Your task to perform on an android device: I need to paint my table, so I want to view at Asian Paints Trucare interior wall primer in the Hardware Shack app's paint category.
Image 0: 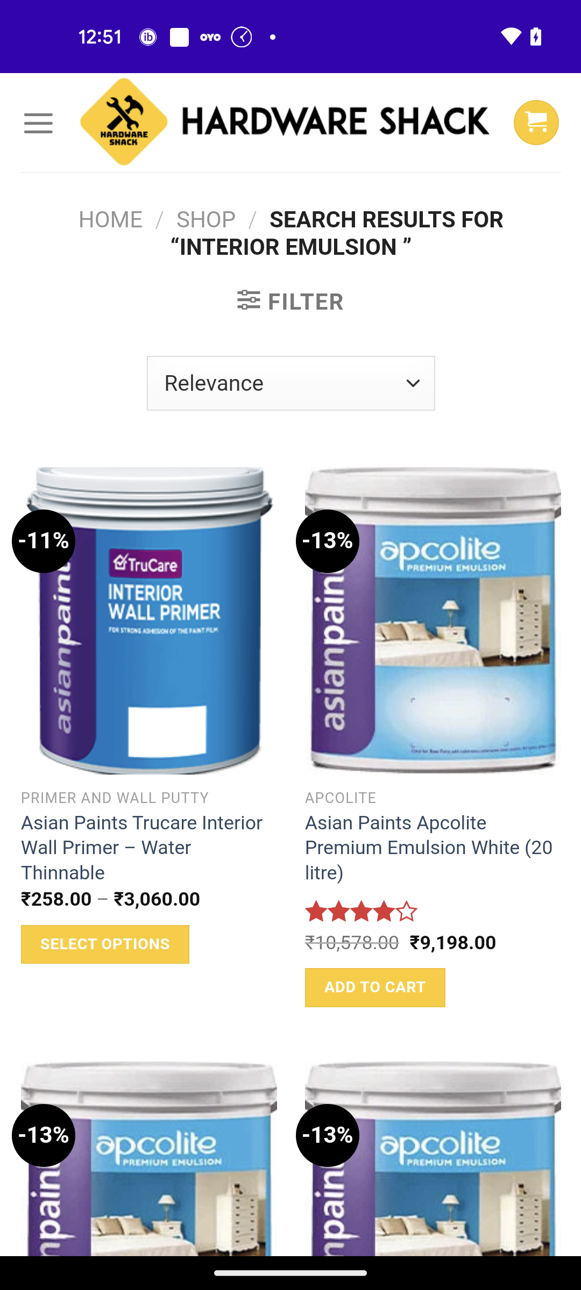
Open the first product in search result
Step 0: click (141, 847)
Image 1: 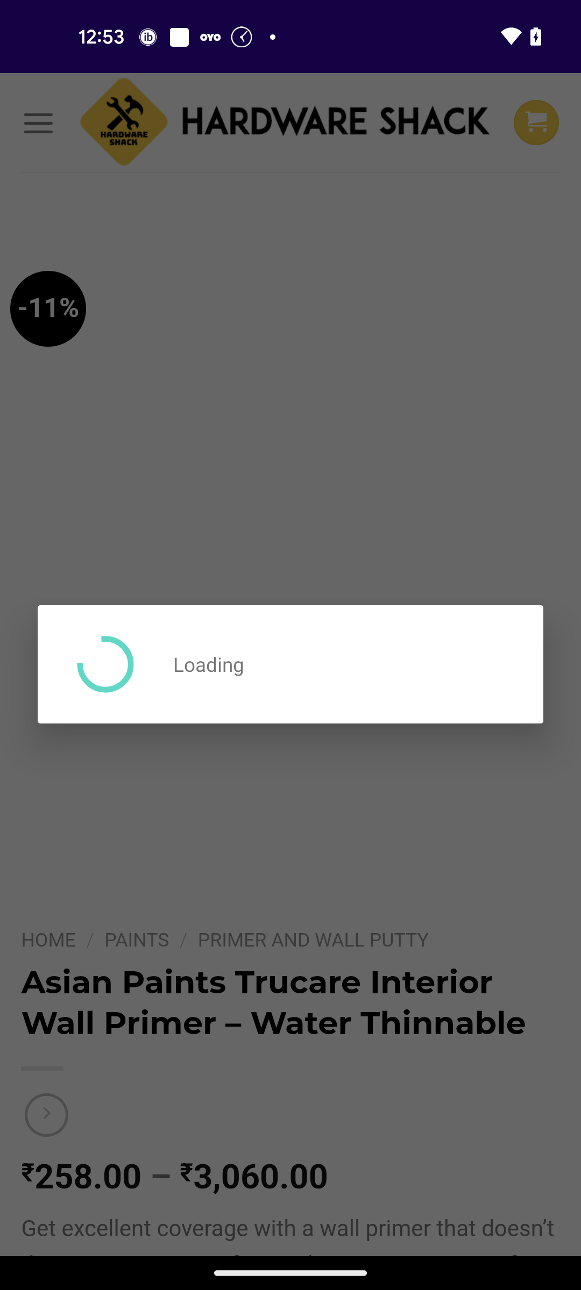
Open the first product in search result
Step 1: wait